Your task to perform on an android device: Open the All Currency app and convert 100 Myanmar kyats to Indian rupees.
Image 0: 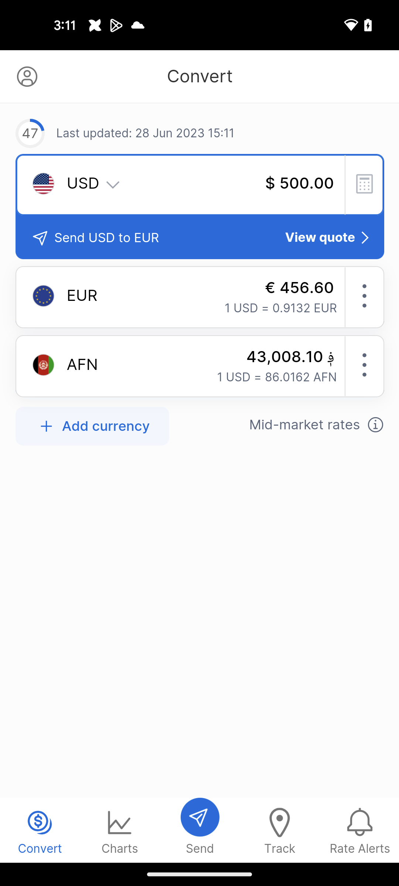
Open All currency converter app
Step 0: open app "All Currency Converter"
Image 1: 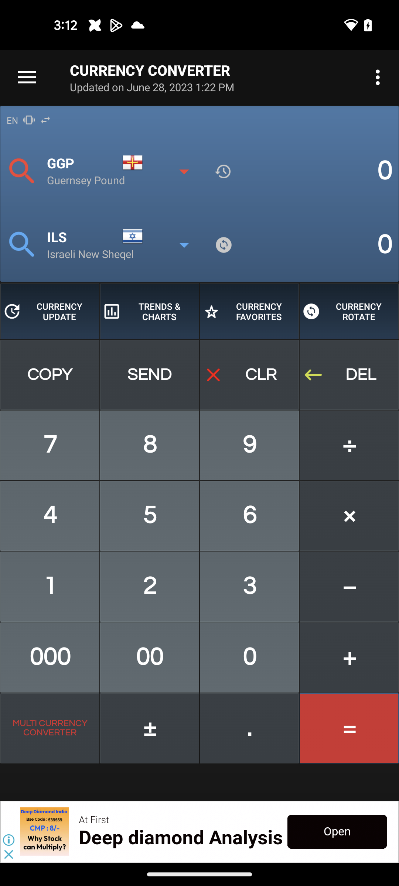
Click on the GGP dropper 
Step 1: click (126, 171)
Image 3: 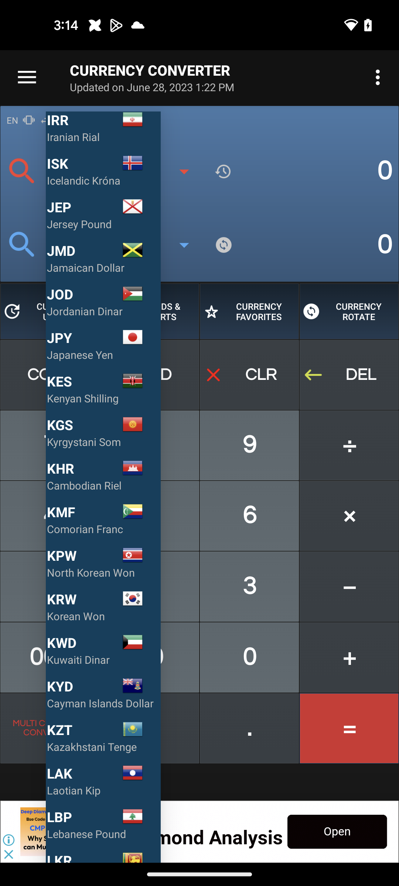
Swipe up for Myanmar
Step 3: scroll down
Image 4: 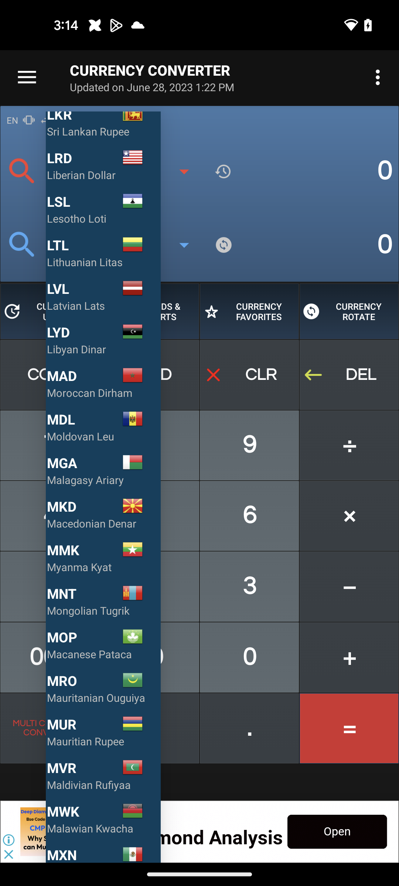
Click on the MMK option
Step 4: click (75, 550)
Image 5: 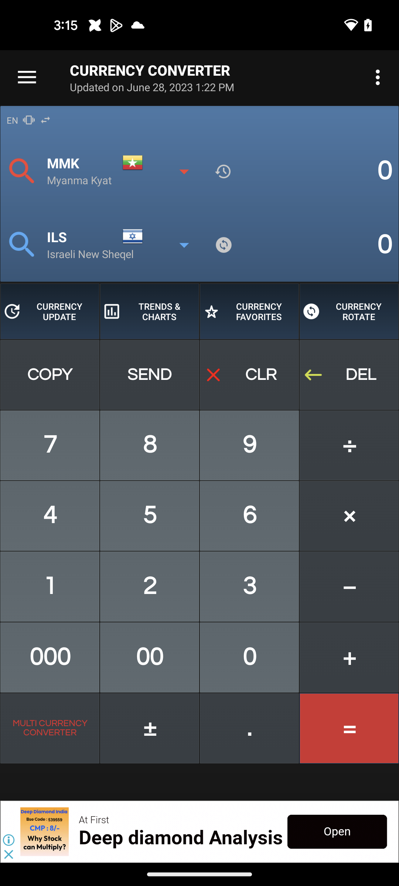
Click on the ILS dropper
Step 5: click (126, 245)
Image 6: 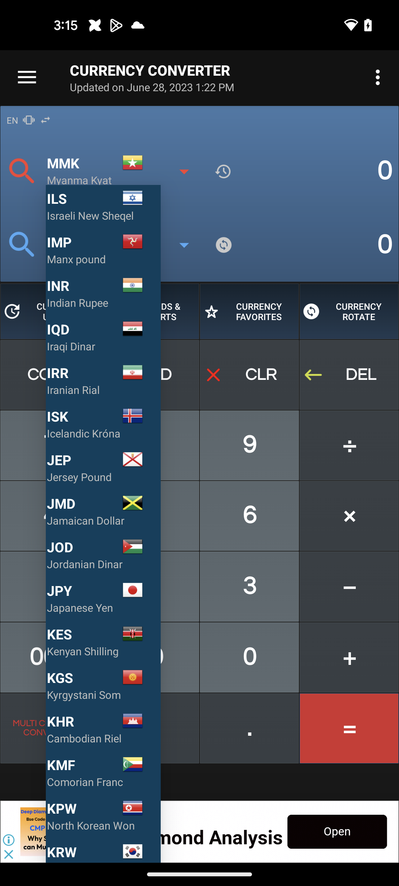
Select the INR
Step 6: click (75, 285)
Image 7: 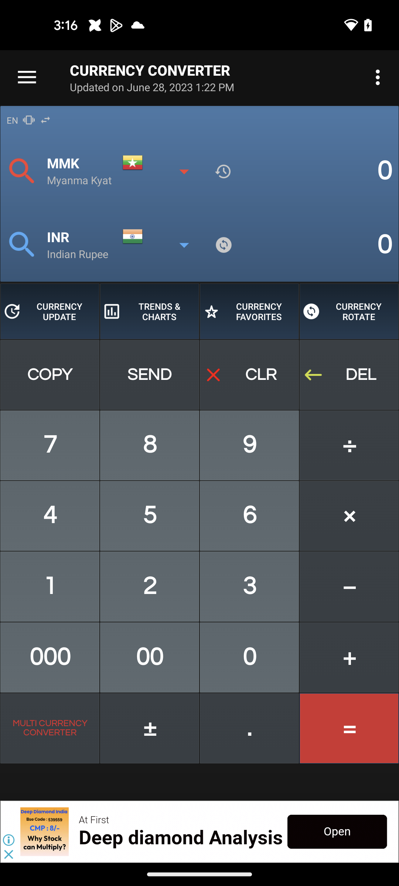
Search for 100 kyat
Step 7: wait